Your task to perform on an android device: Compare the price of earbuds between the different retailers.
Image 0: 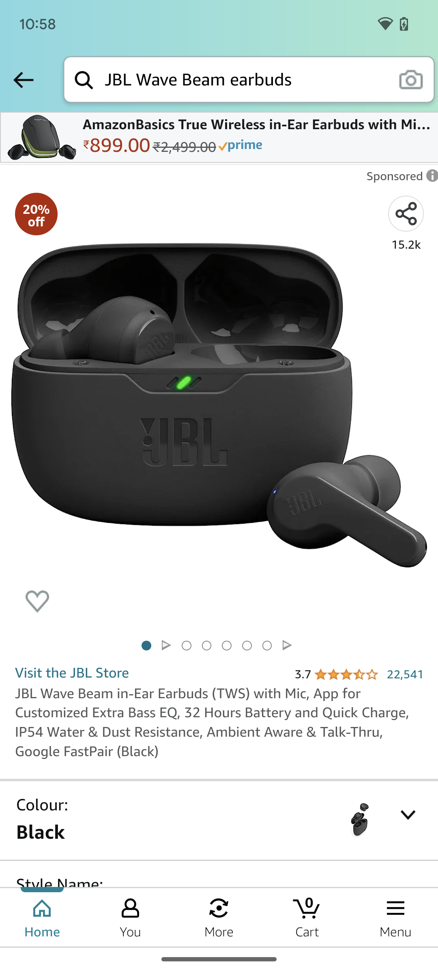
Scroll down on the screen.
Step 0: scroll down
Image 1: 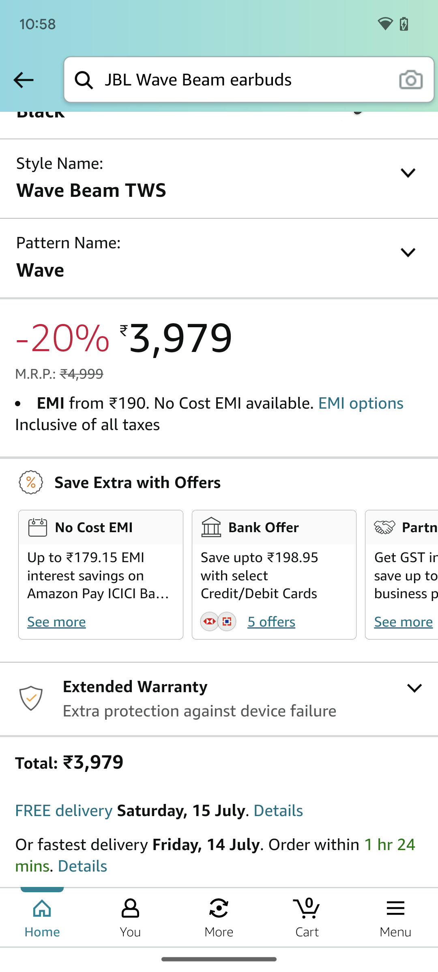
Scroll down on the screen.
Step 1: scroll down
Image 2: 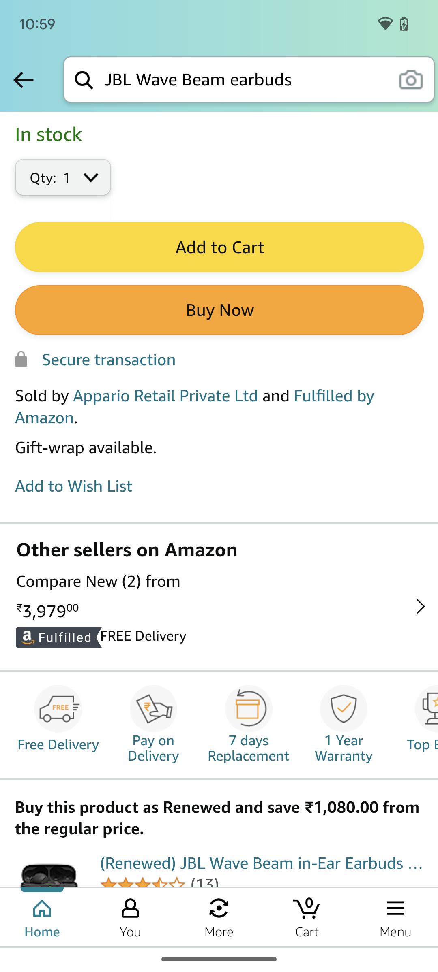
Click on the Other sellers on Amazon to see the prices of different retailers.
Step 2: click (206, 611)